Your task to perform on an android device: I haven't done my job yet, and the work alarm has begun to ring, so snooze the 9:20 PM alarm in the Clock app.
Image 0: 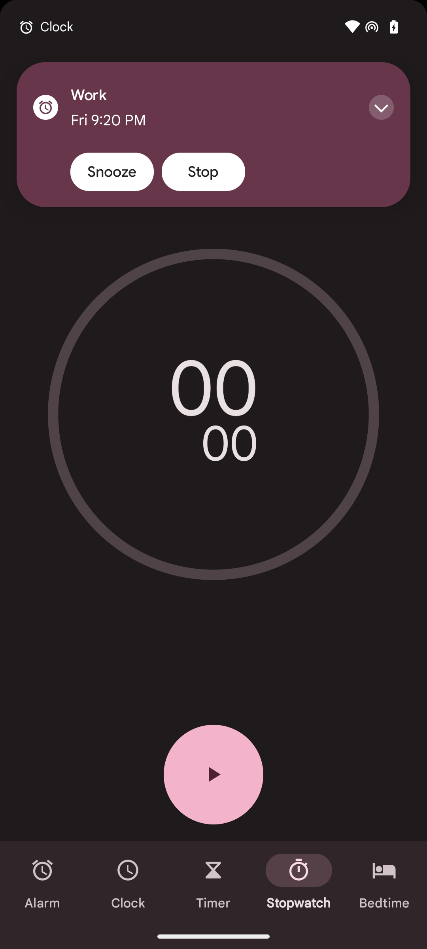
Click on the snooze button.
Step 0: click (112, 172)